Your task to perform on an android device: I want to look for a Spanner key  on the Snapdeal app since I need to fix my window.
Image 1: 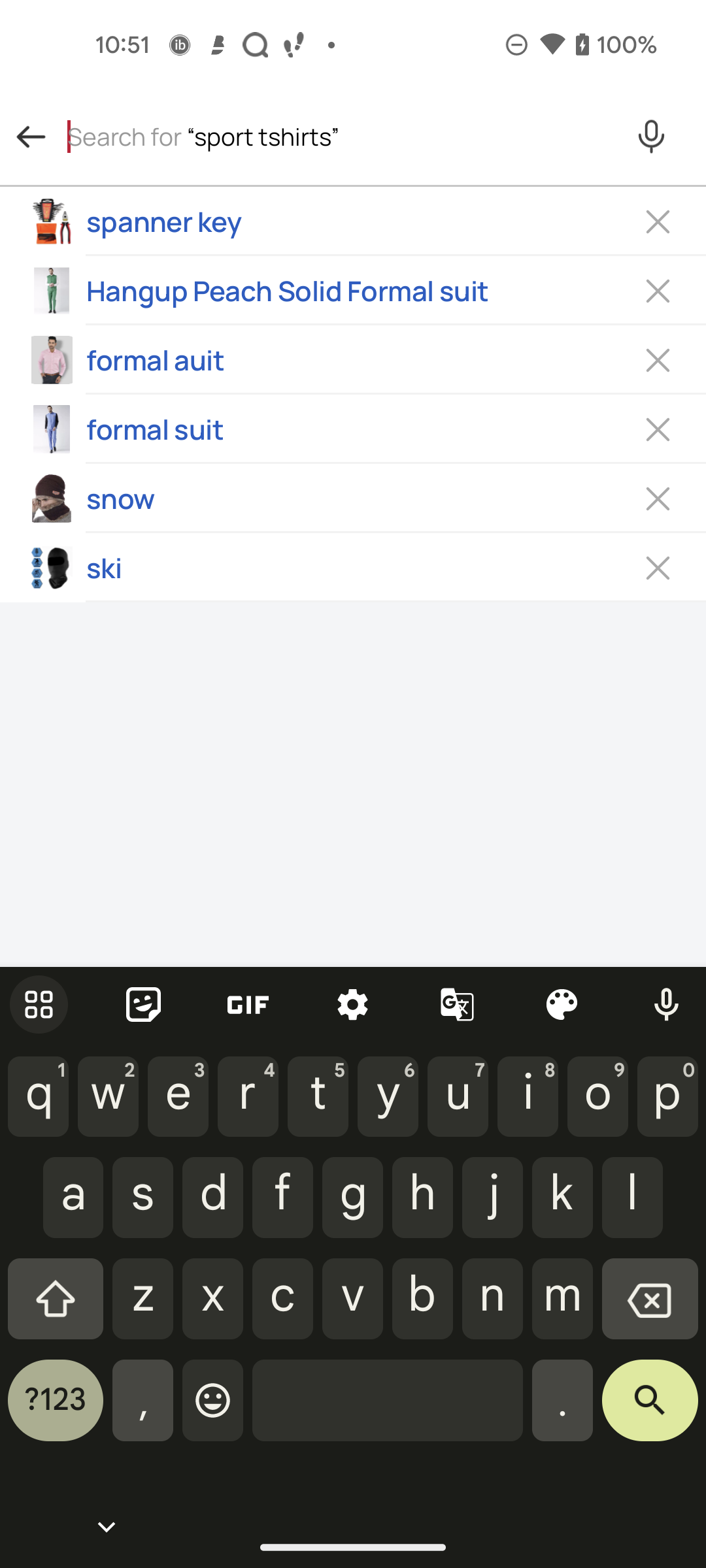
Search for Spanner key
Step 1: type "Spanner key"
Image 2: 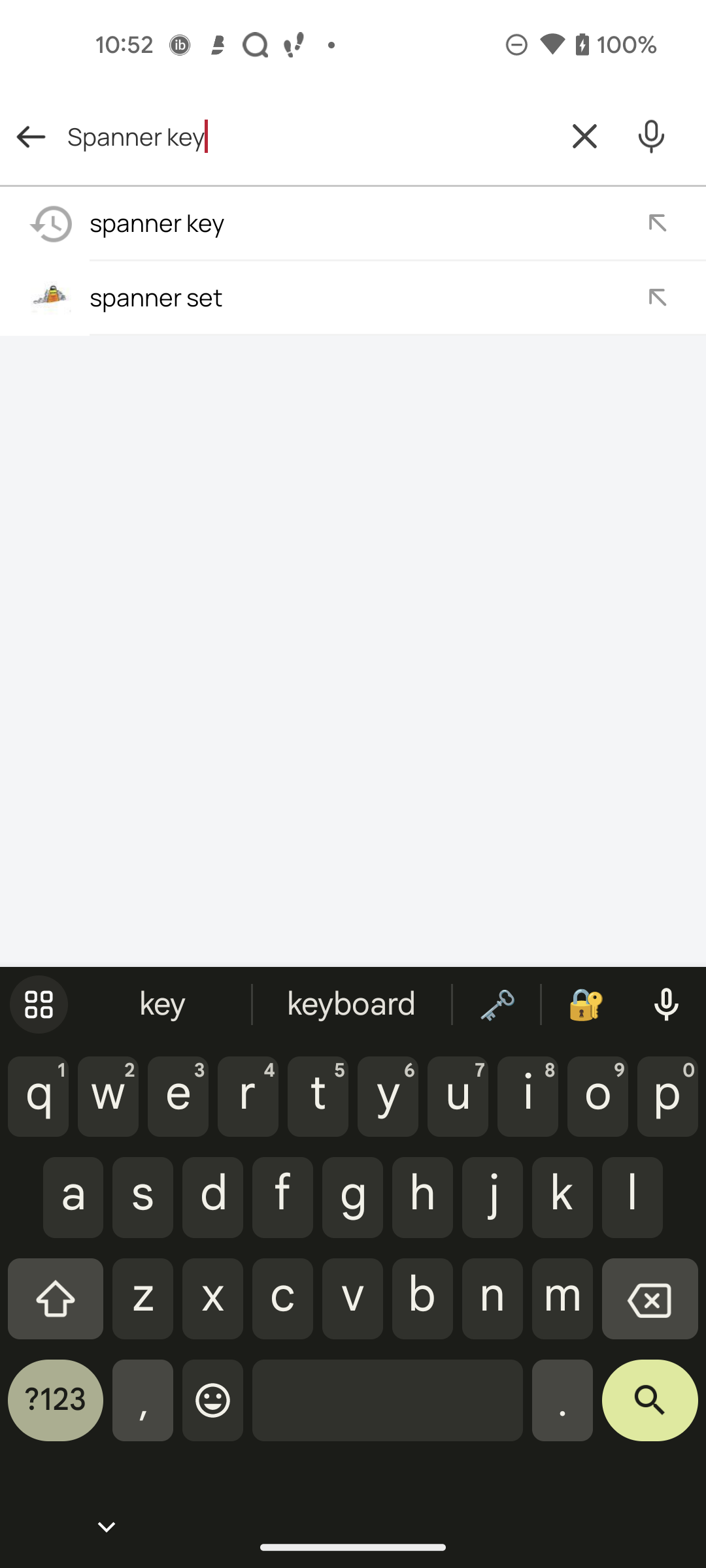
Click on the top at the bottom right corner
Step 2: click (650, 1410)